Your task to perform on an android device: I am planning to purchase a dark-colored recliner for my living area. Browse for recliners in the Woodenstreet app.
Image 0: 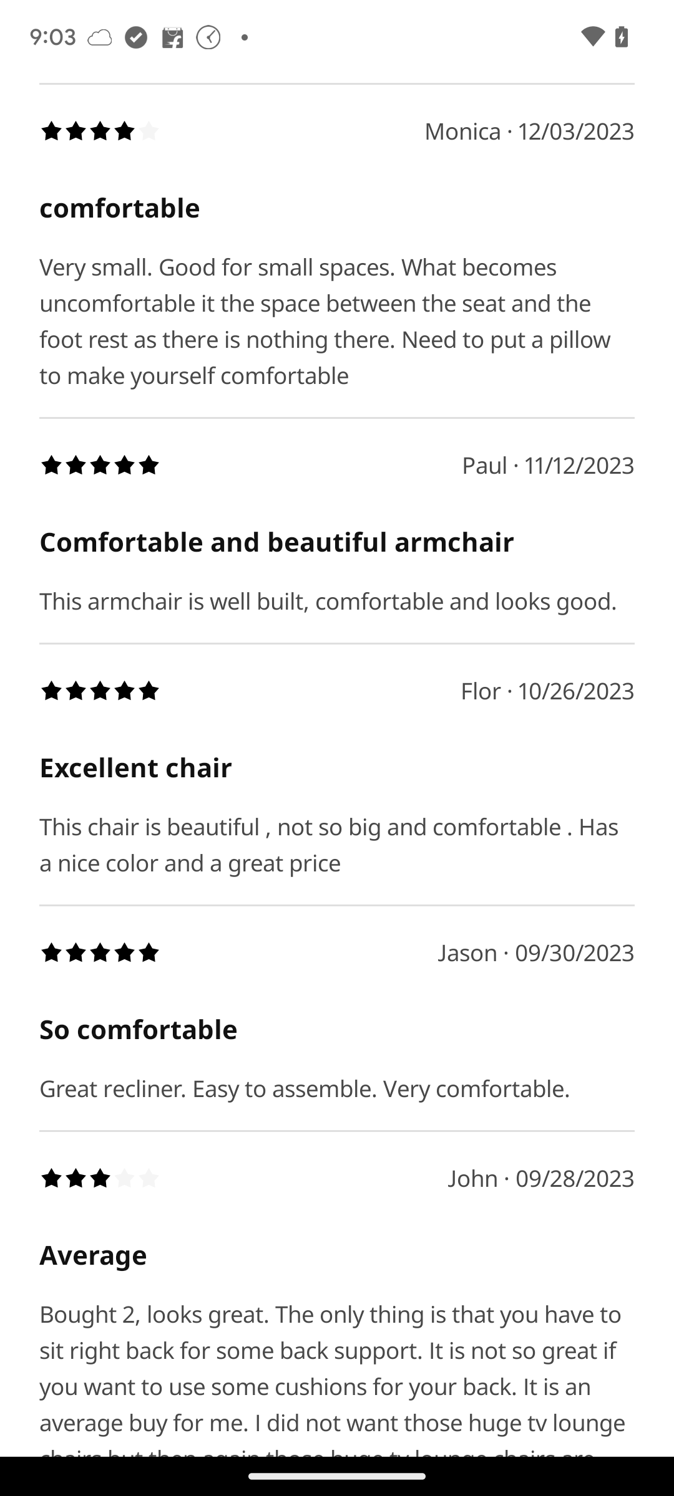
Open the Woodenstreet app.
Step 0: open app "woodenstreet"
Image 1: 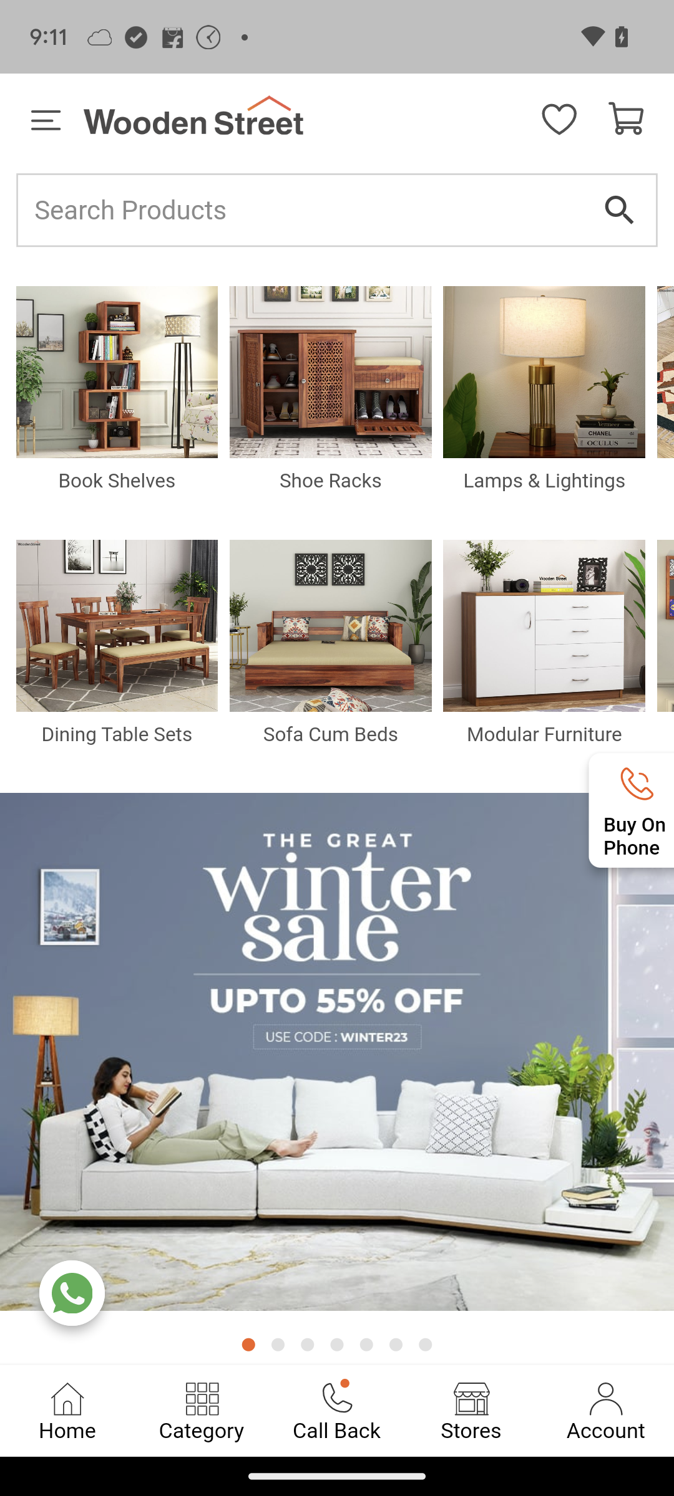
Click on the search bar.
Step 1: click (337, 210)
Image 2: 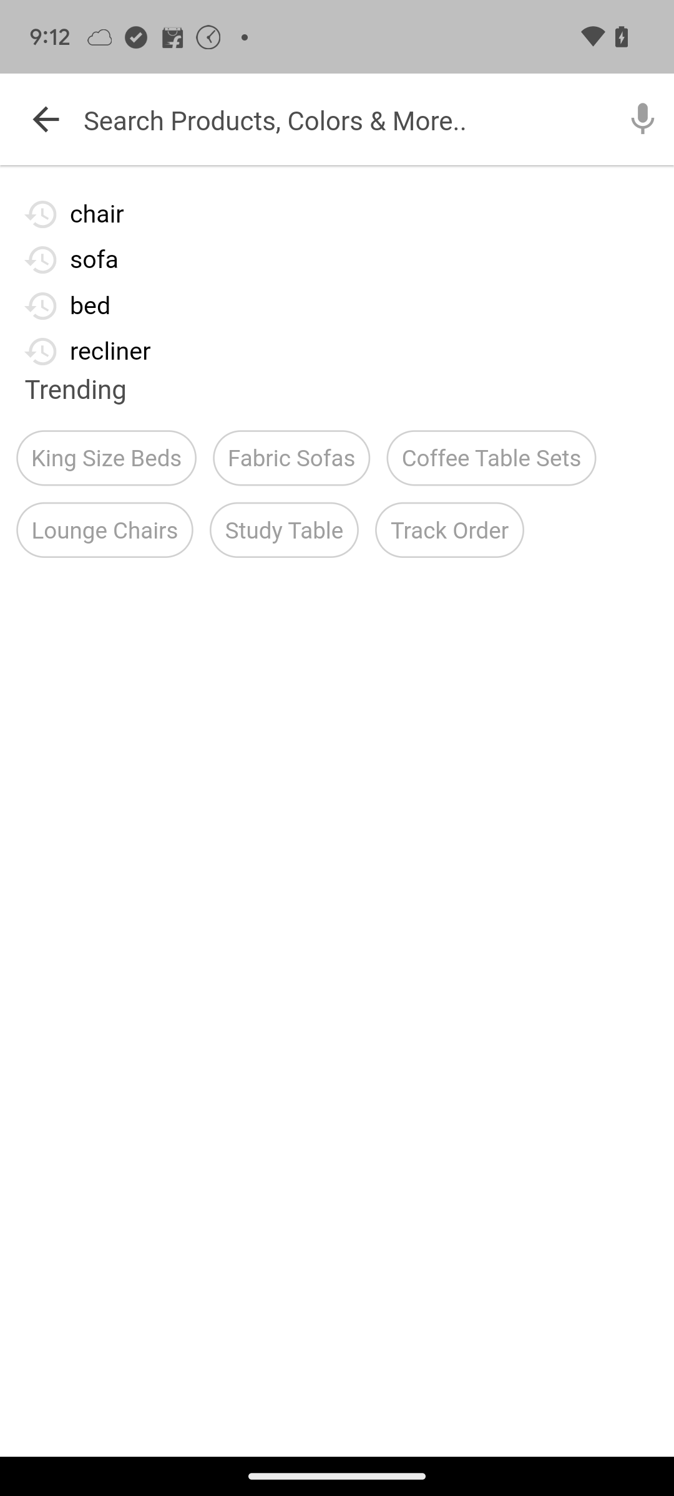
Tap on the search bar.
Step 2: click (378, 119)
Image 3: 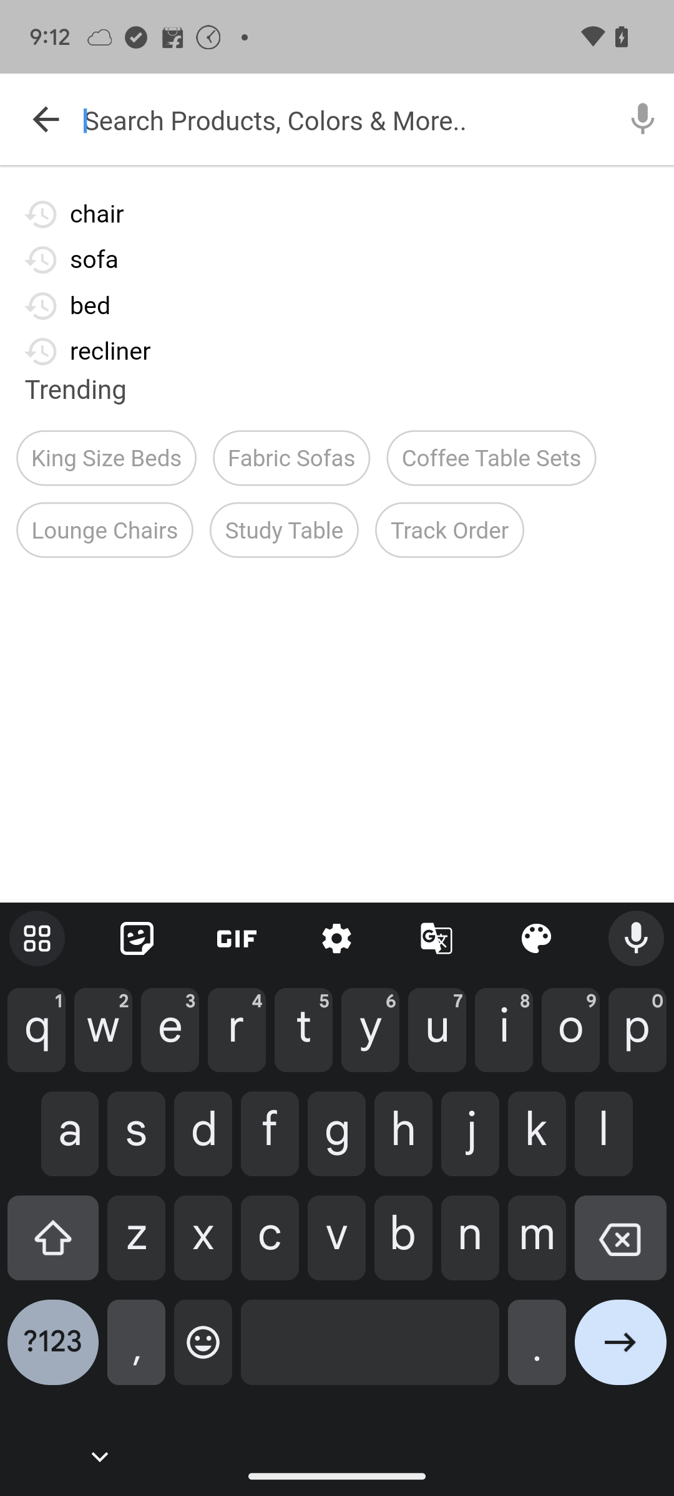
Now enter the product name.
Step 3: type "Recliner"
Image 4: 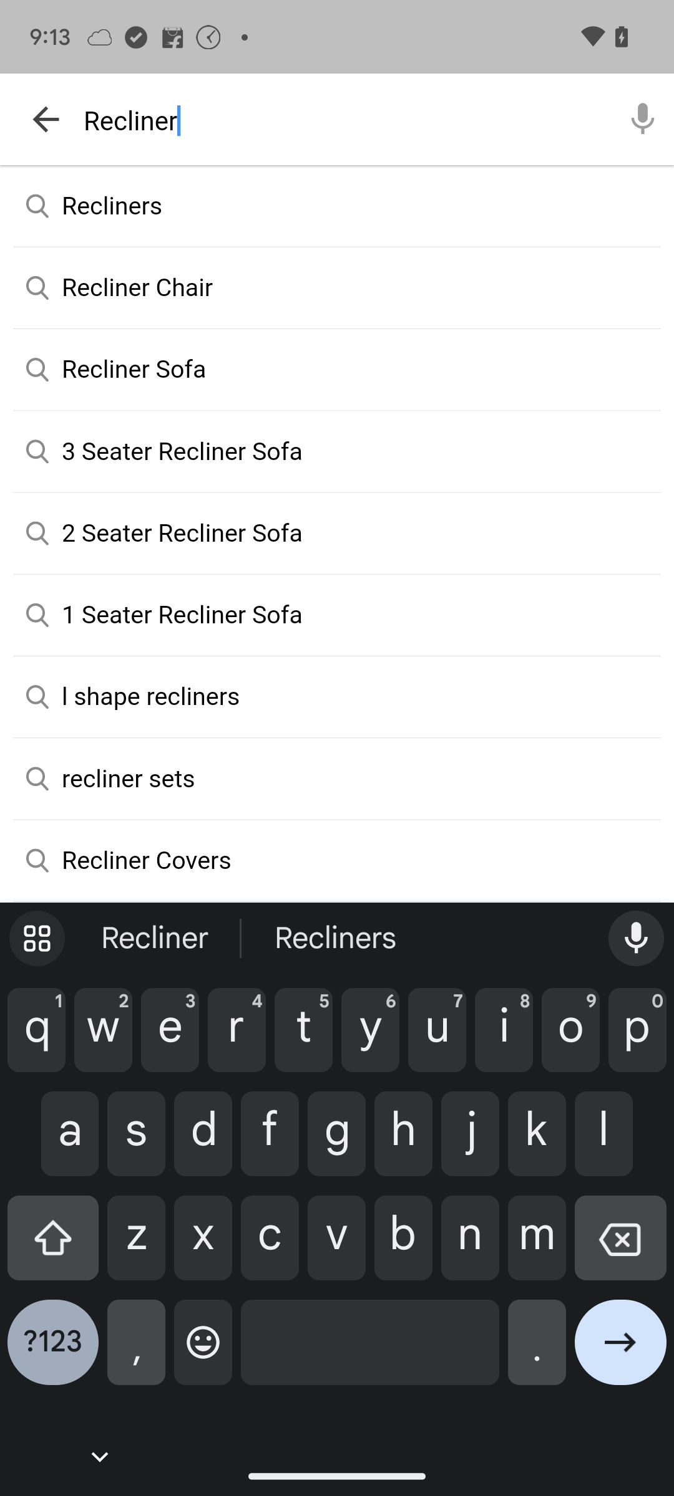
Click on the arrow forward button from the keyboard.
Step 4: click (620, 1352)
Image 5: 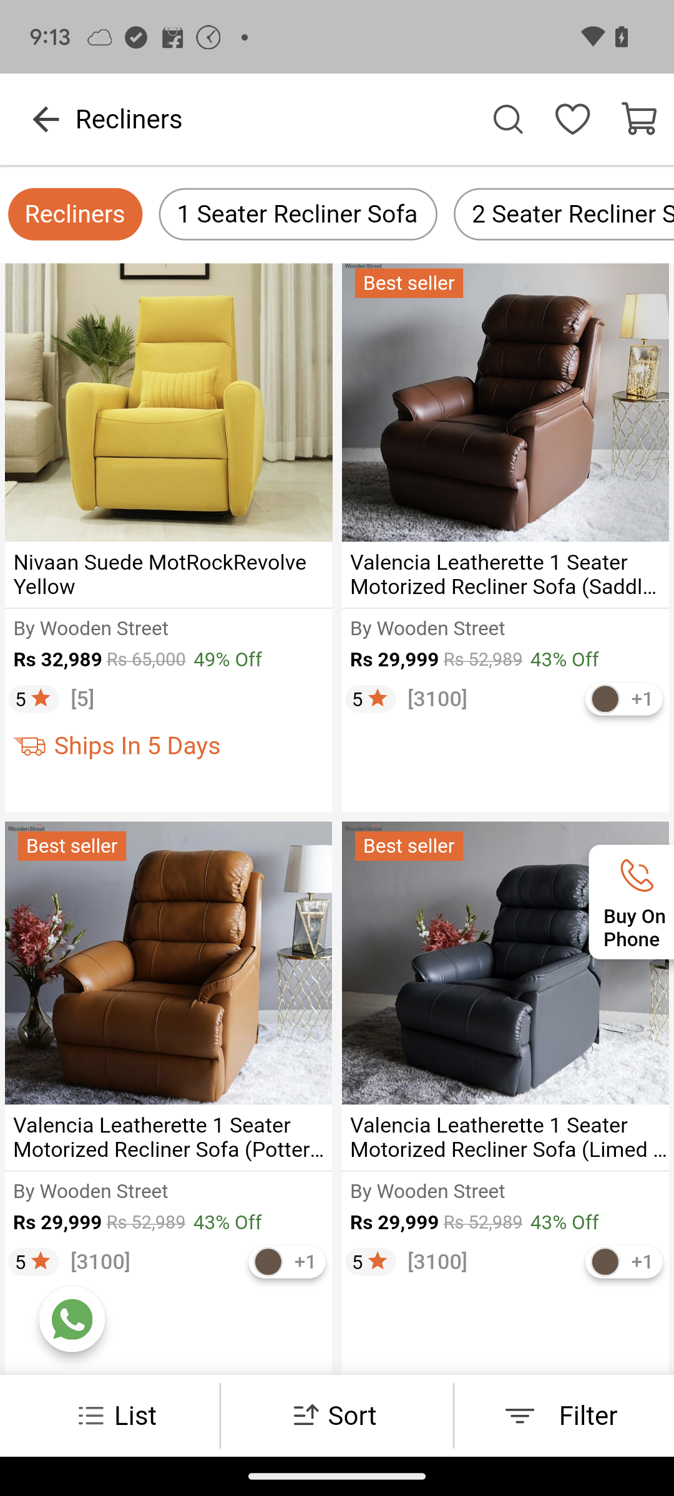
Swipe down to browse more options.
Step 5: scroll down